Your task to perform on an android device: I want something to be cooked for dinner ,look for the recipes in the  spaghetti recipe in the pasta category.in the All Recipe app
Image 0: 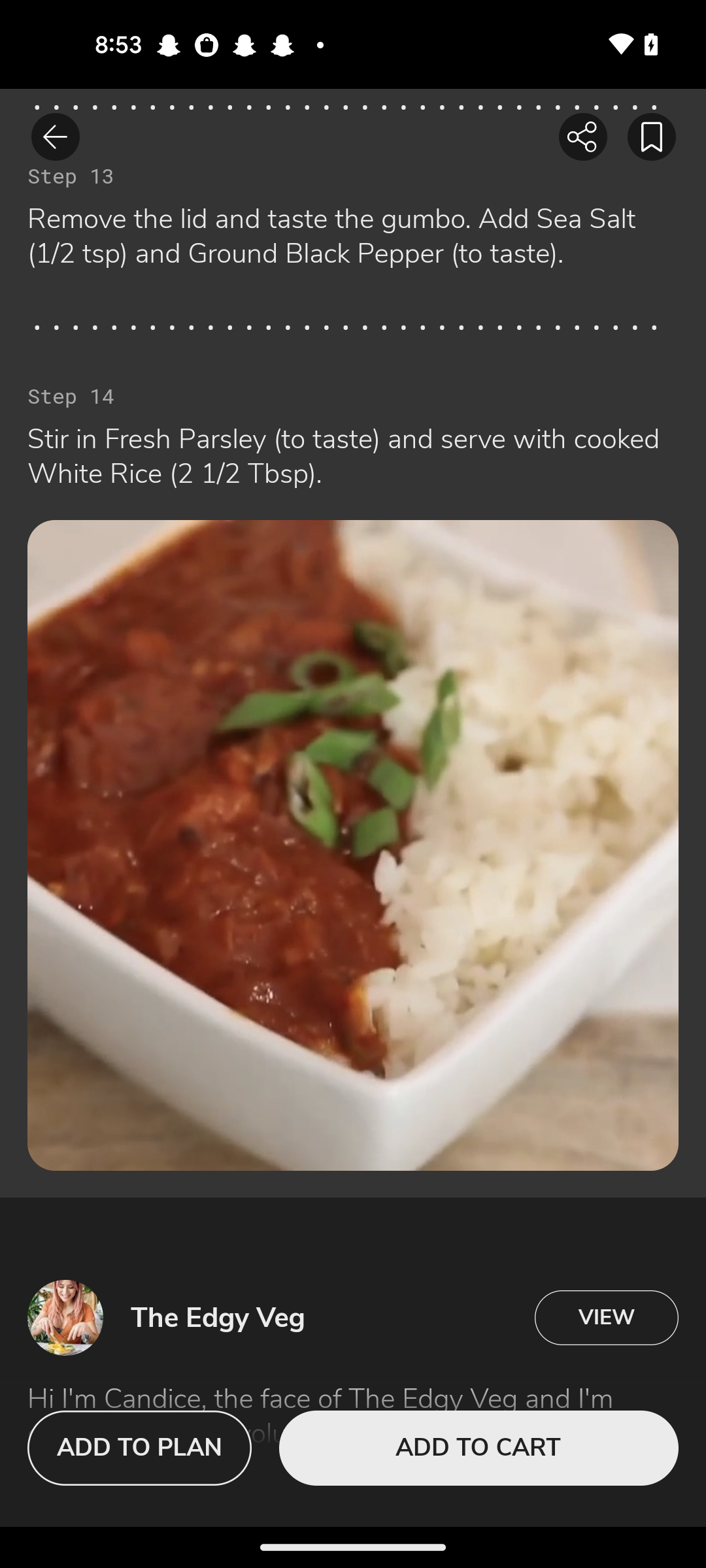
open the kitchen stories app
Step 0: open app "Kitchen Stories"
Image 2: 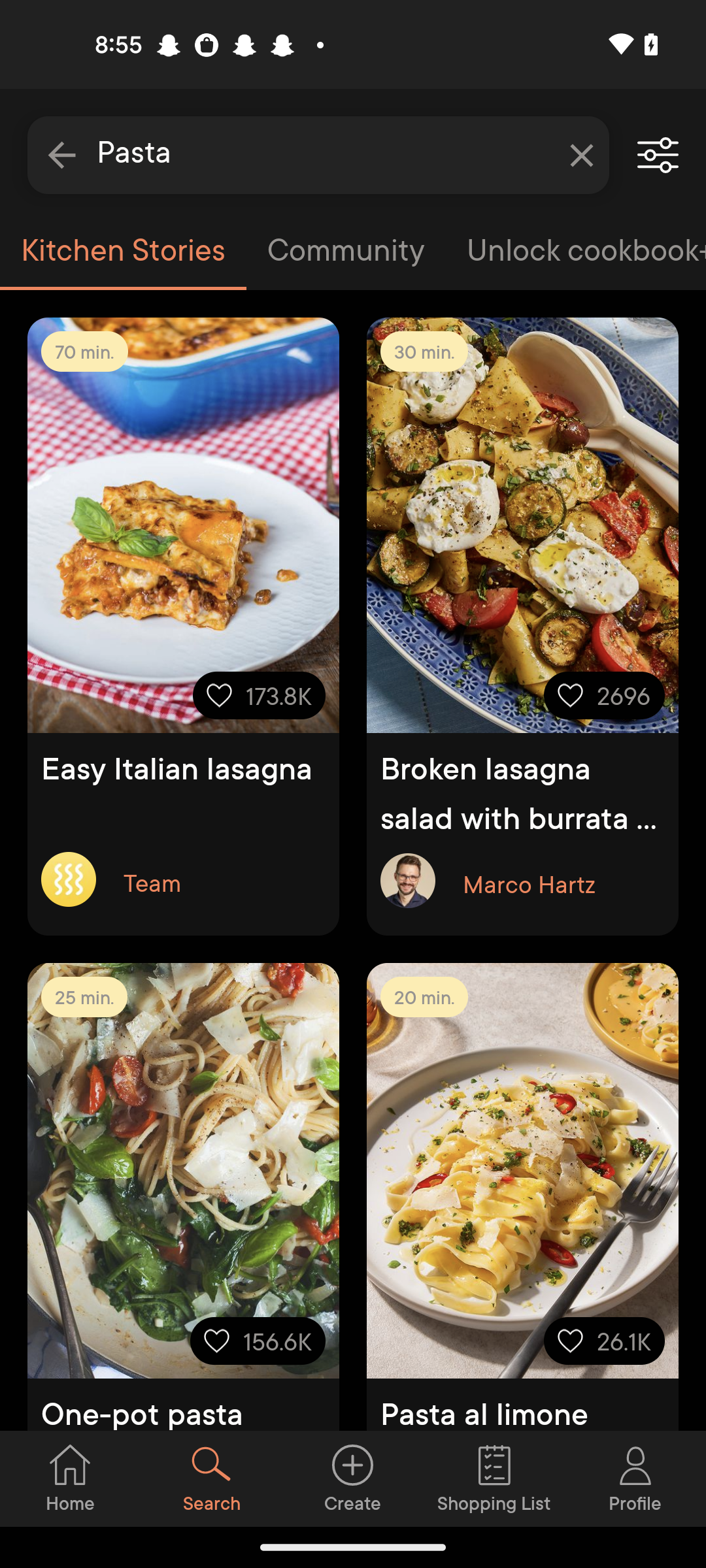
Swipe up
Step 2: scroll down
Image 3: 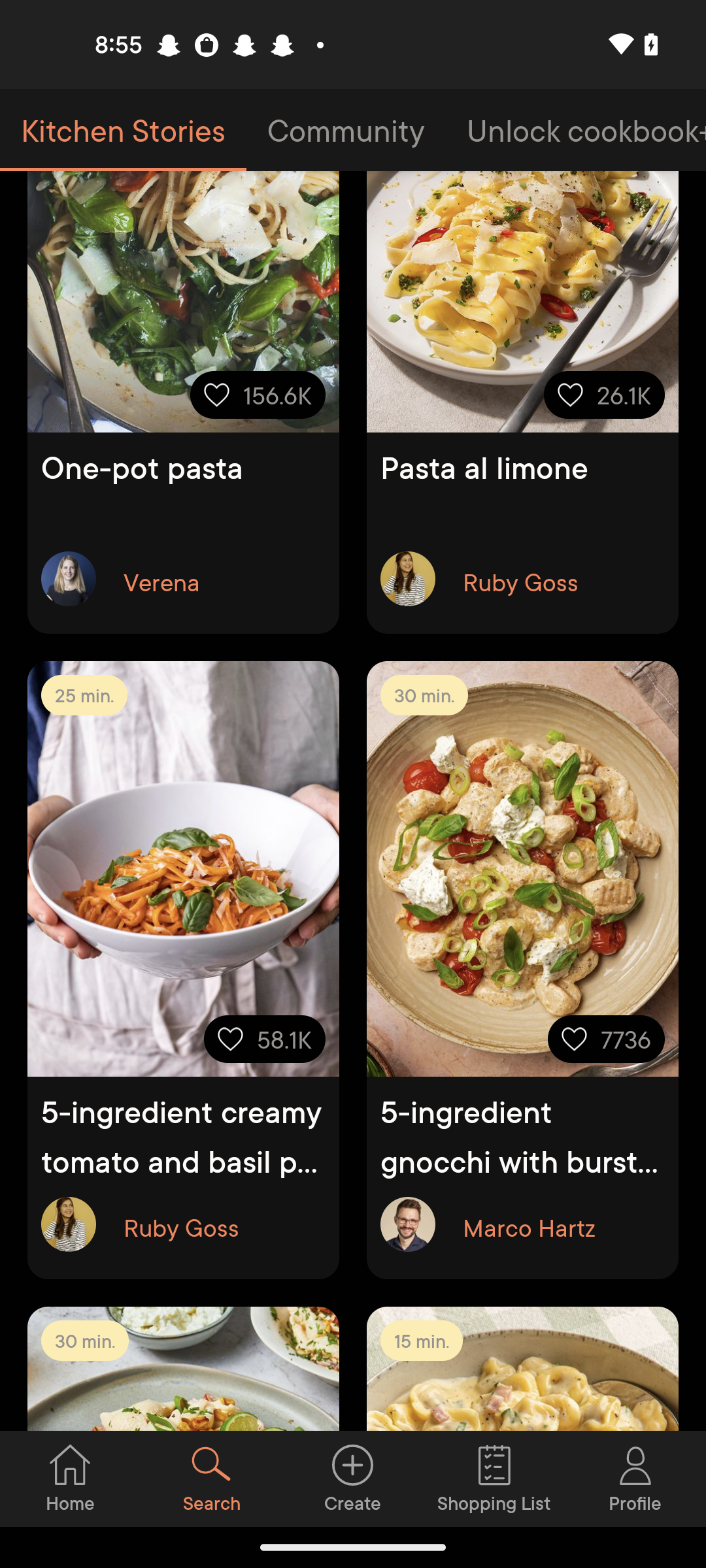
Swipe up
Step 3: scroll down
Image 4: 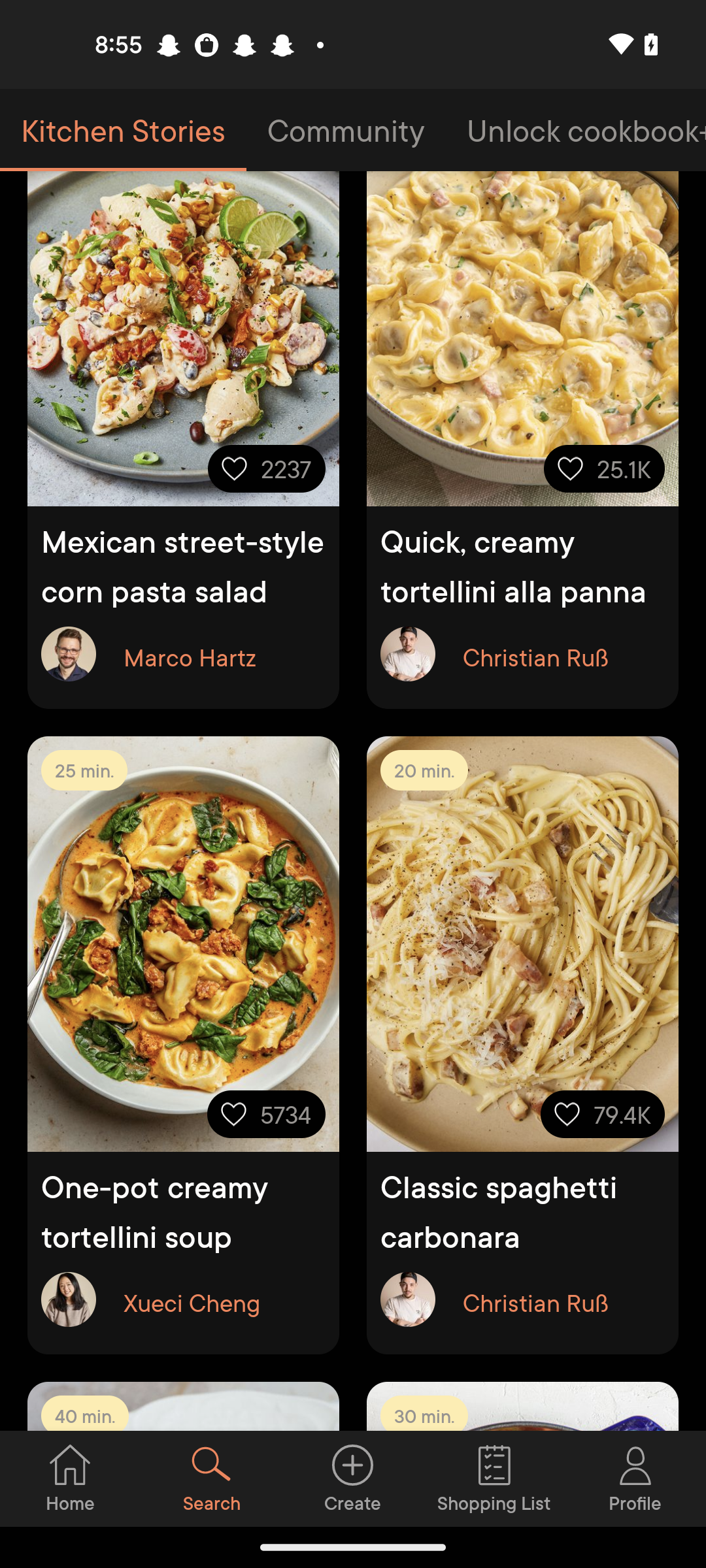
Swipe up
Step 4: scroll down
Image 5: 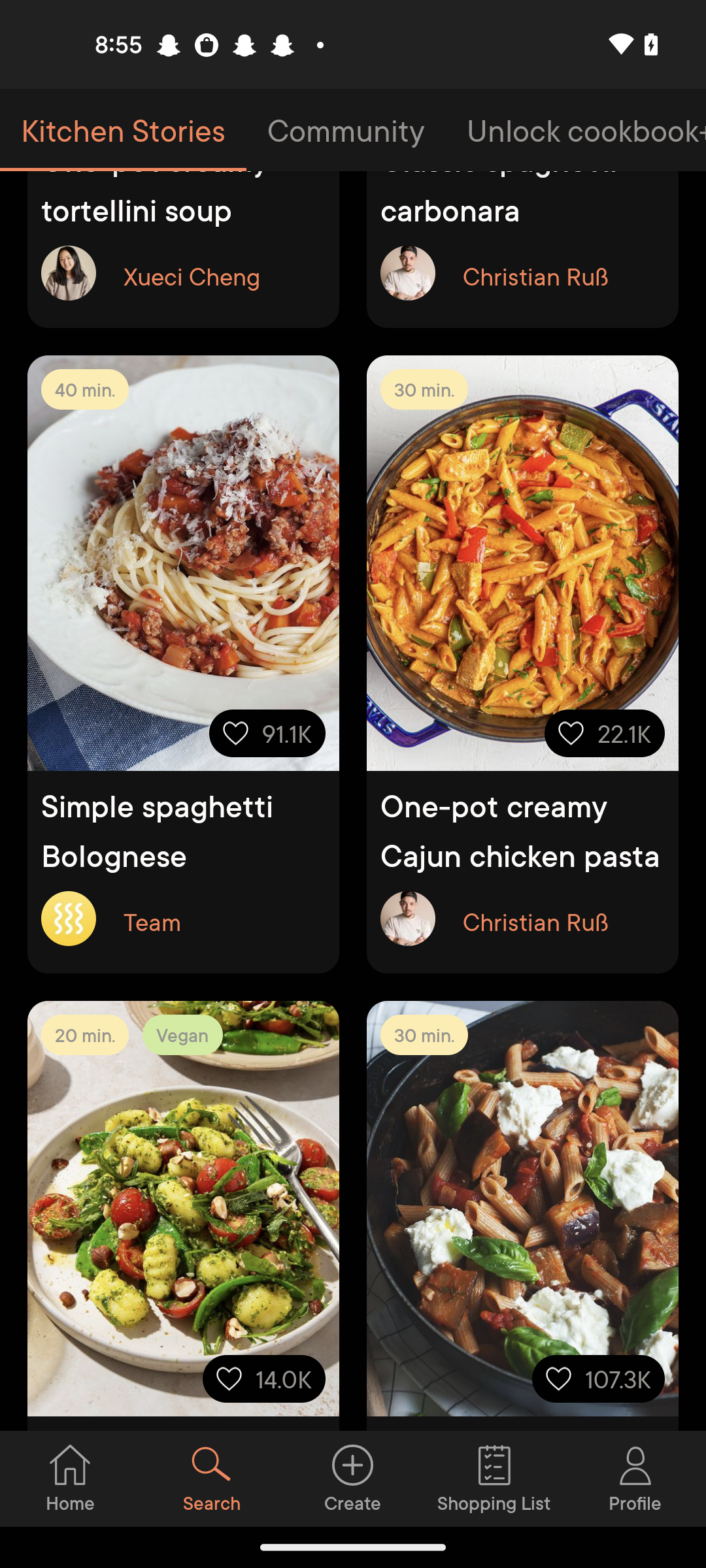
Swipe up
Step 5: scroll down
Image 6: 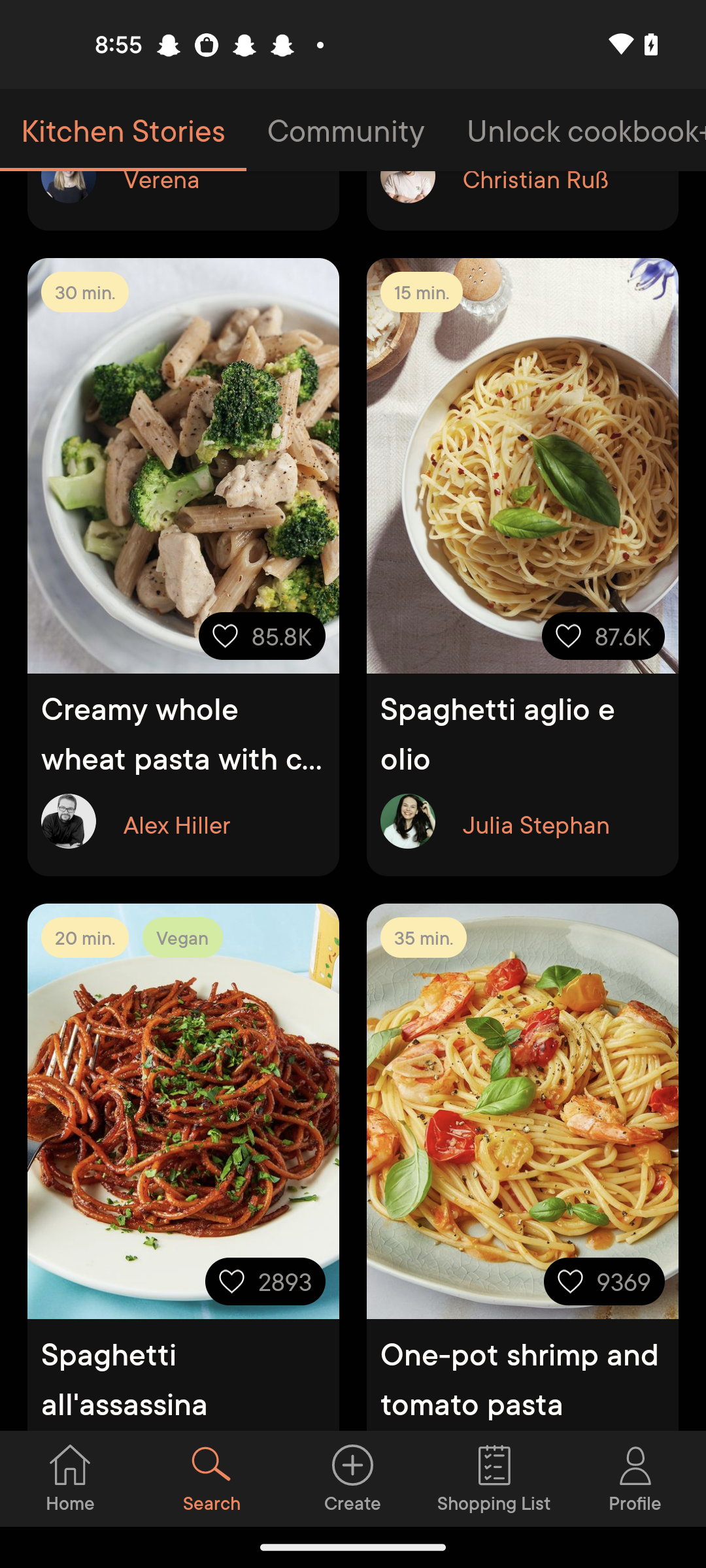
Click on the spaghetti  option
Step 6: click (182, 1111)